Your task to perform on an android device: In the fernsnpetals app, click on the delicate love 6 pink roses bunch to gift a pink roses bunch along with a card with the following birthday message: "Happy birthday, my friend. May you have all the joy your heart can hold, all the smiles a day can bring, and all the blessings a life can unfold".
Image 0: 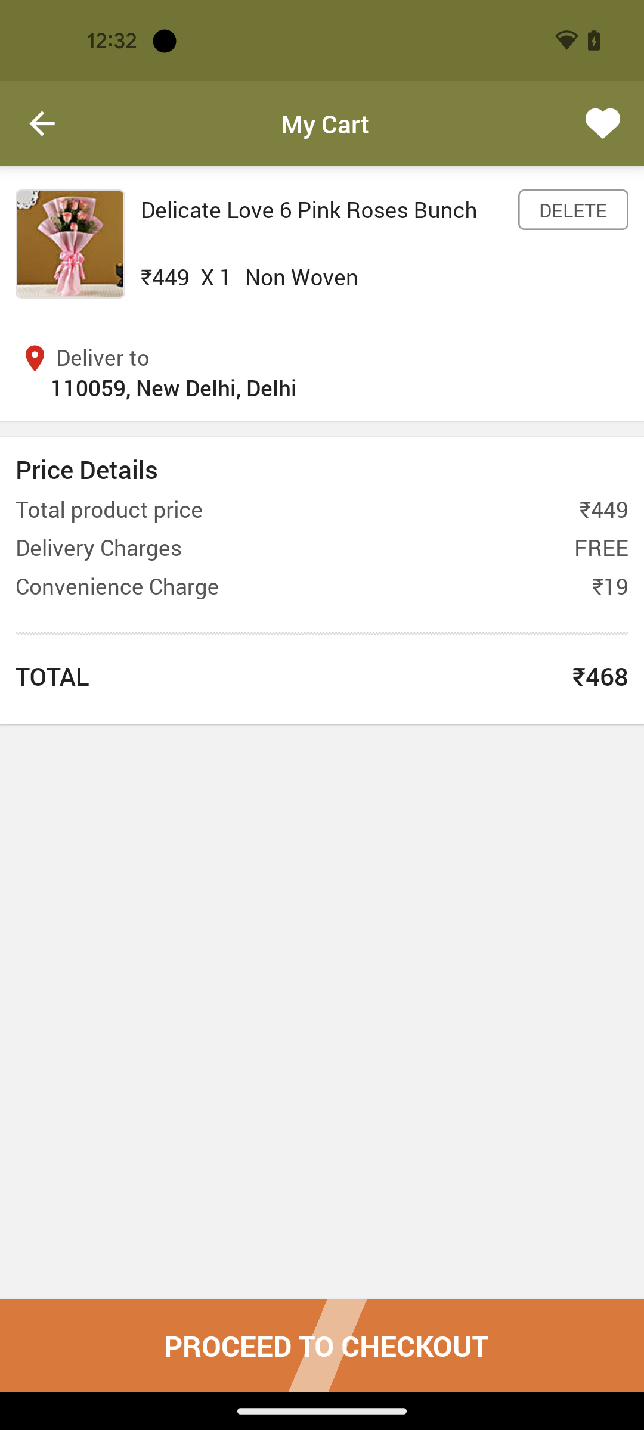
Click on the delicate love 6 pink roses bunch.
Step 0: click (431, 226)
Image 1: 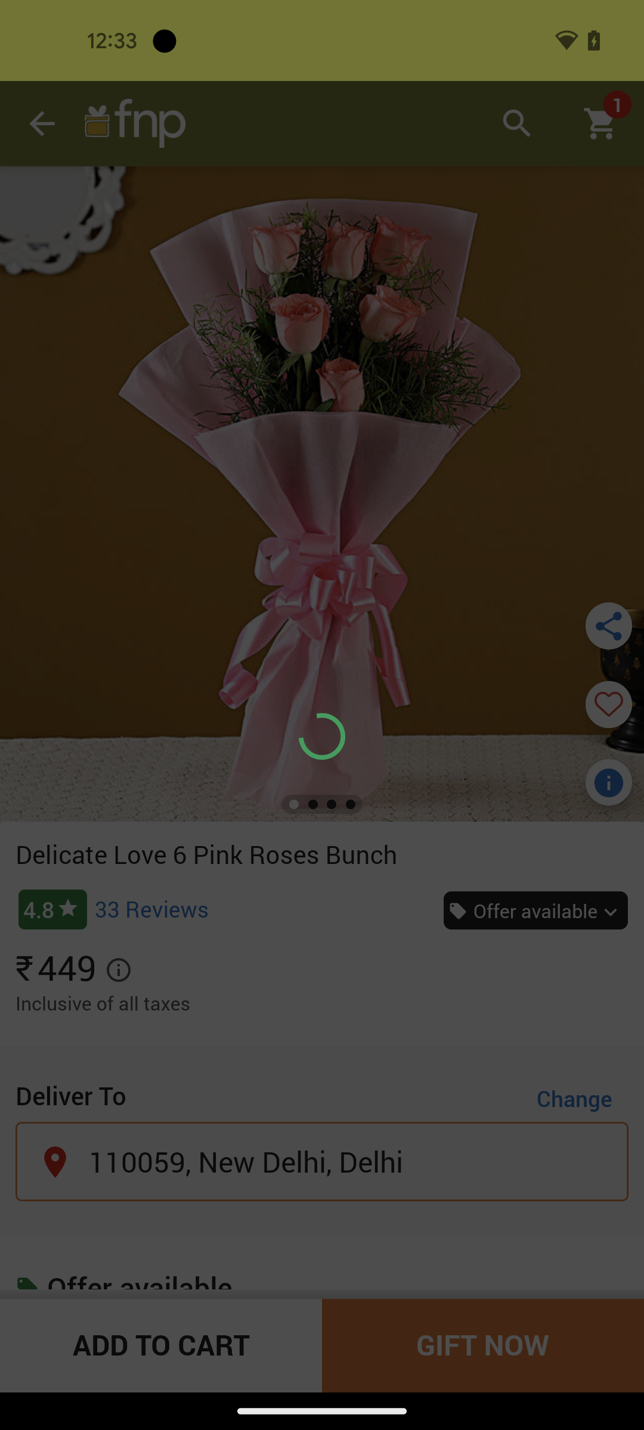
Click on the delicate love 6 pink roses bunch.
Step 1: wait
Image 2: 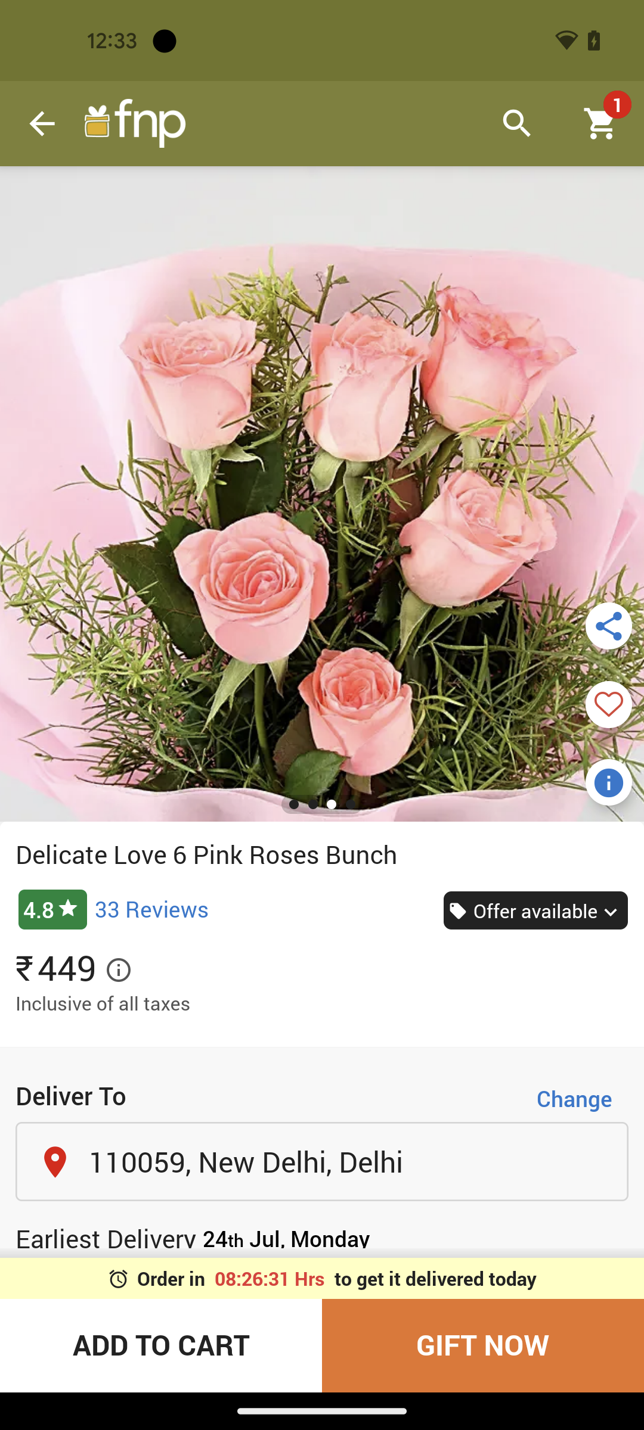
Click on the gift now button at the bottom of the screen.
Step 2: click (483, 1345)
Image 3: 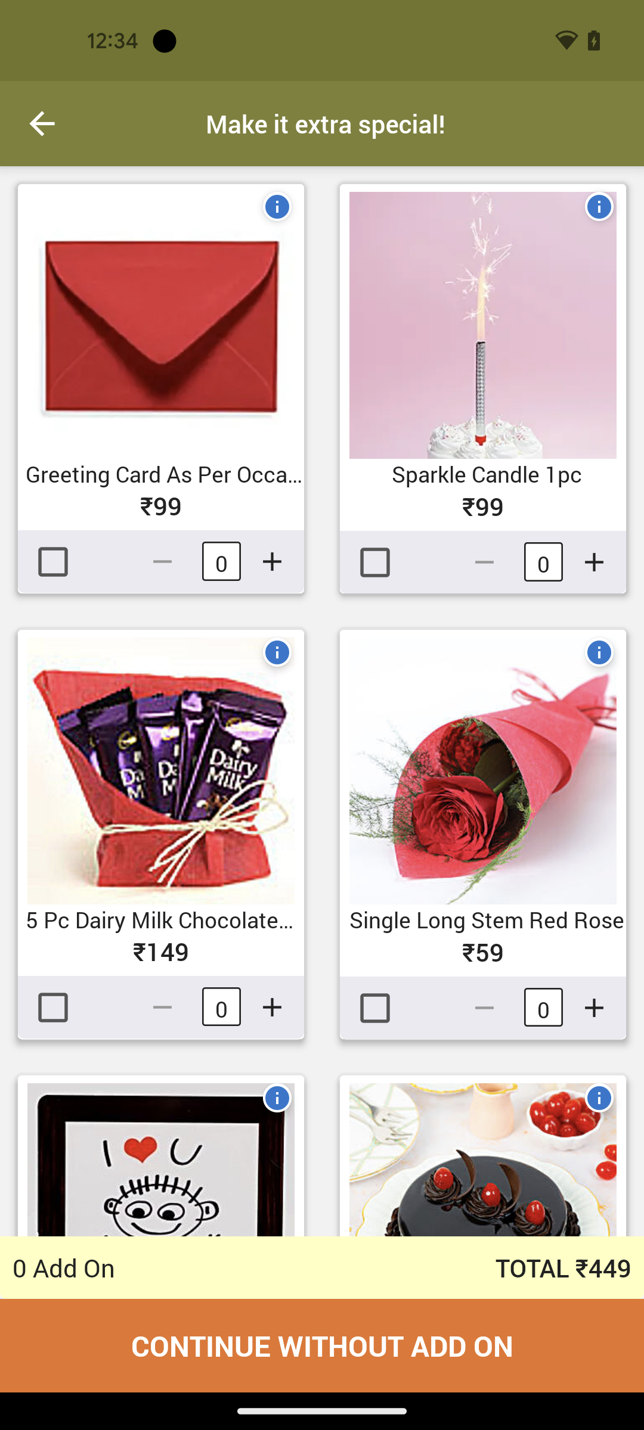
Click on the continue without add on. 
Step 3: click (391, 1345)
Image 4: 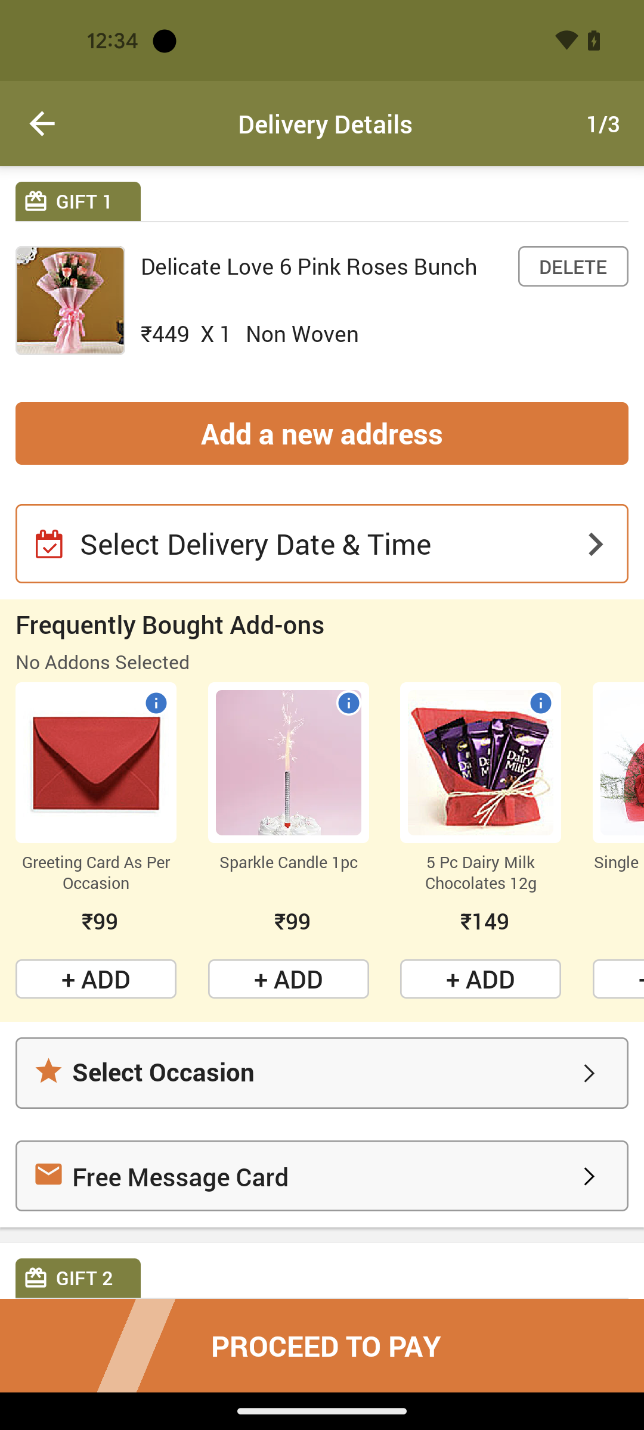
Click on the free message card tab at the bottom of the screen.
Step 4: click (351, 1204)
Image 5: 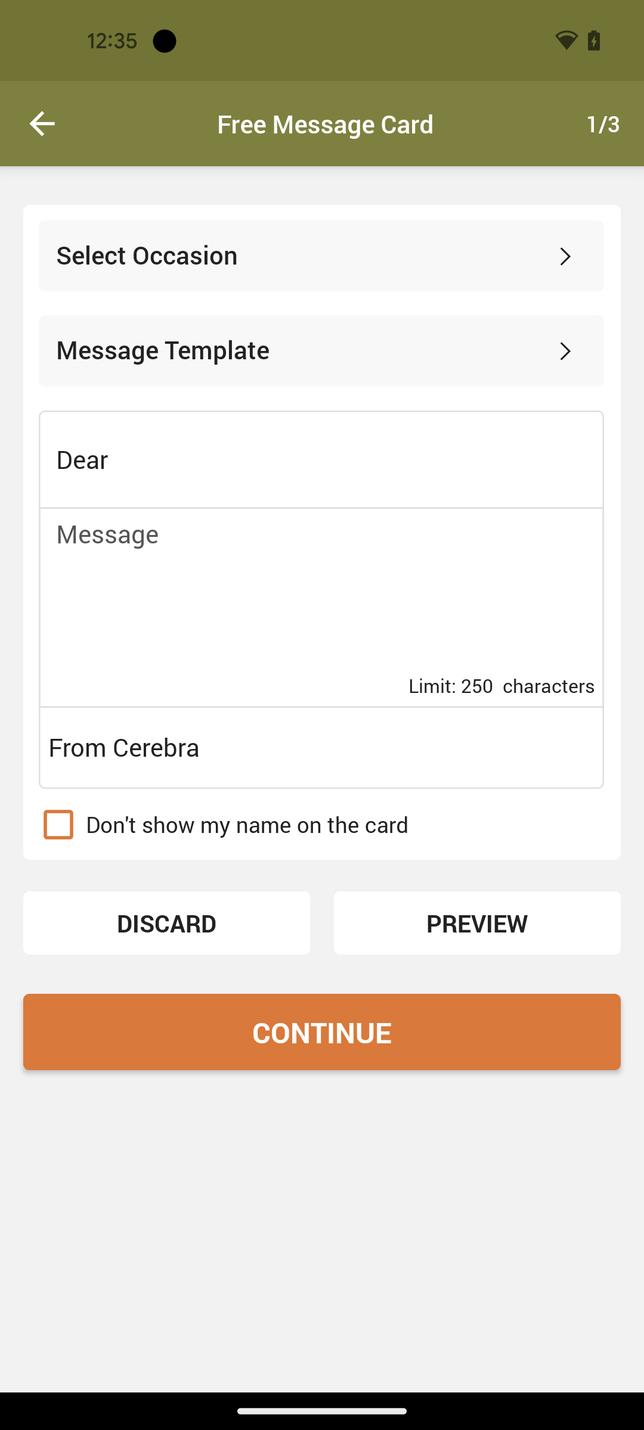
Click on the select occasion tab.
Step 5: click (575, 275)
Image 6: 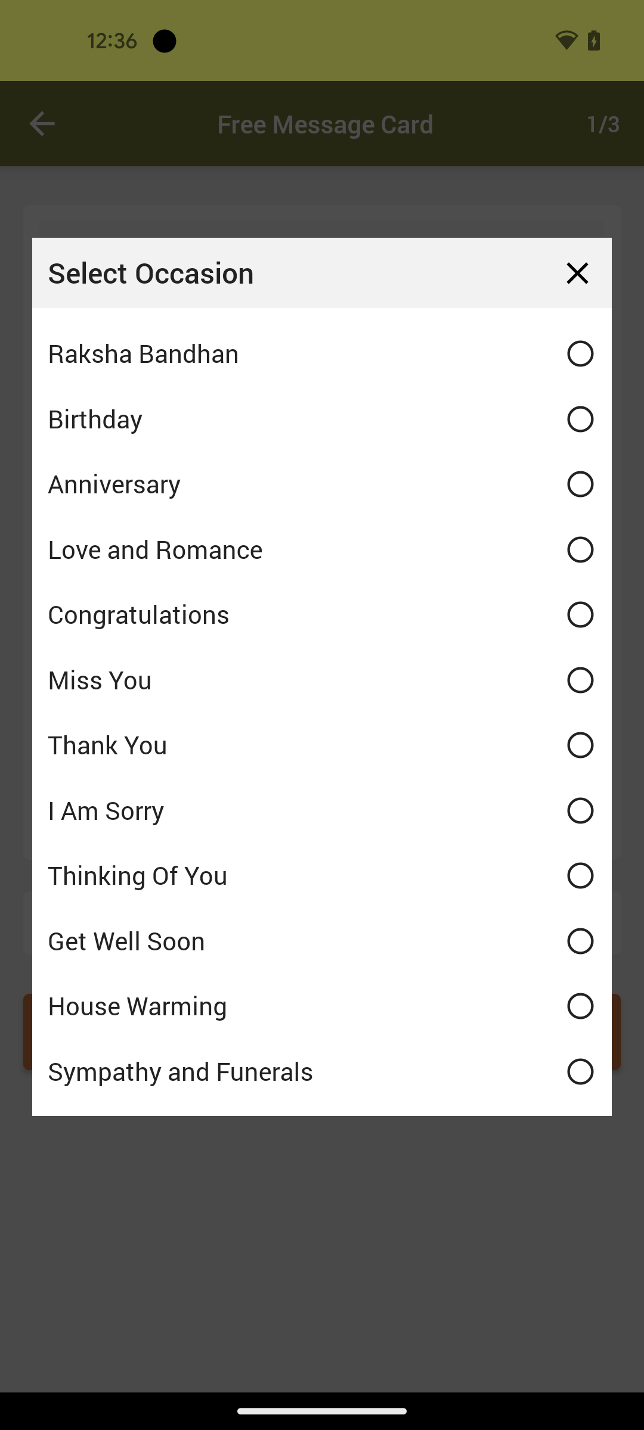
Select birthday from the options.
Step 6: click (575, 415)
Image 7: 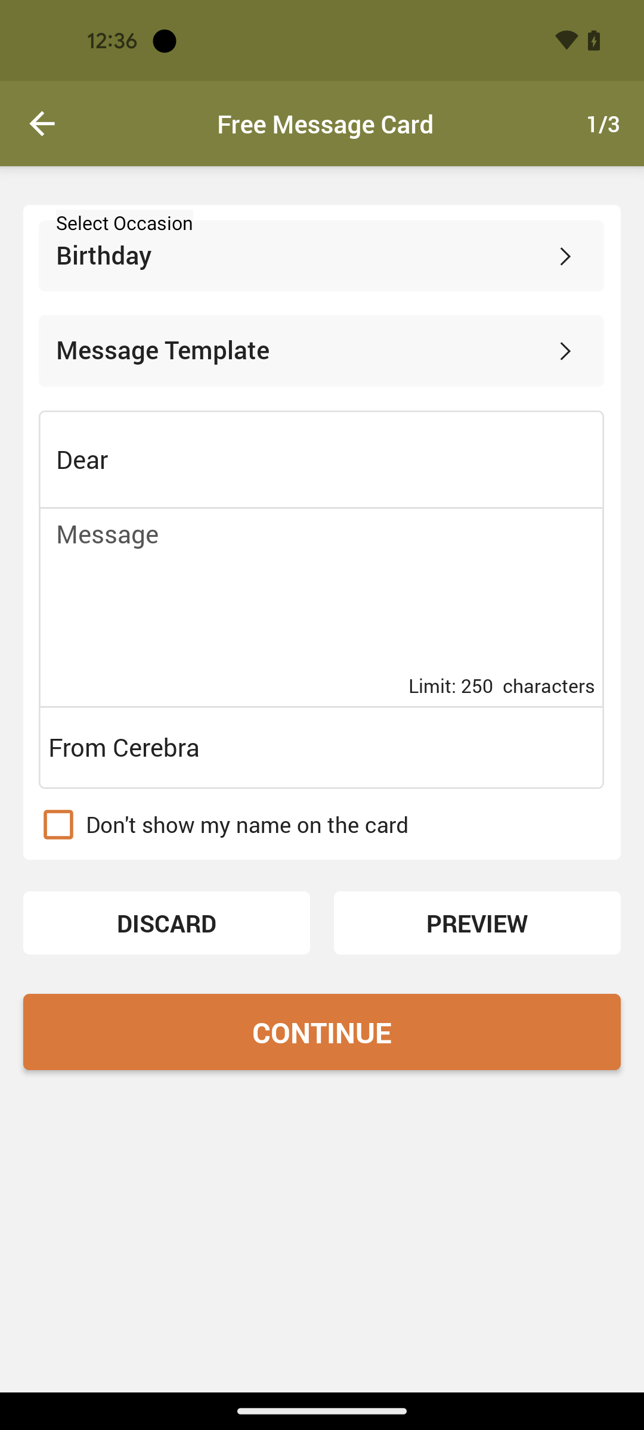
Click on the Dear tab and type abc.
Step 7: click (322, 442)
Image 8: 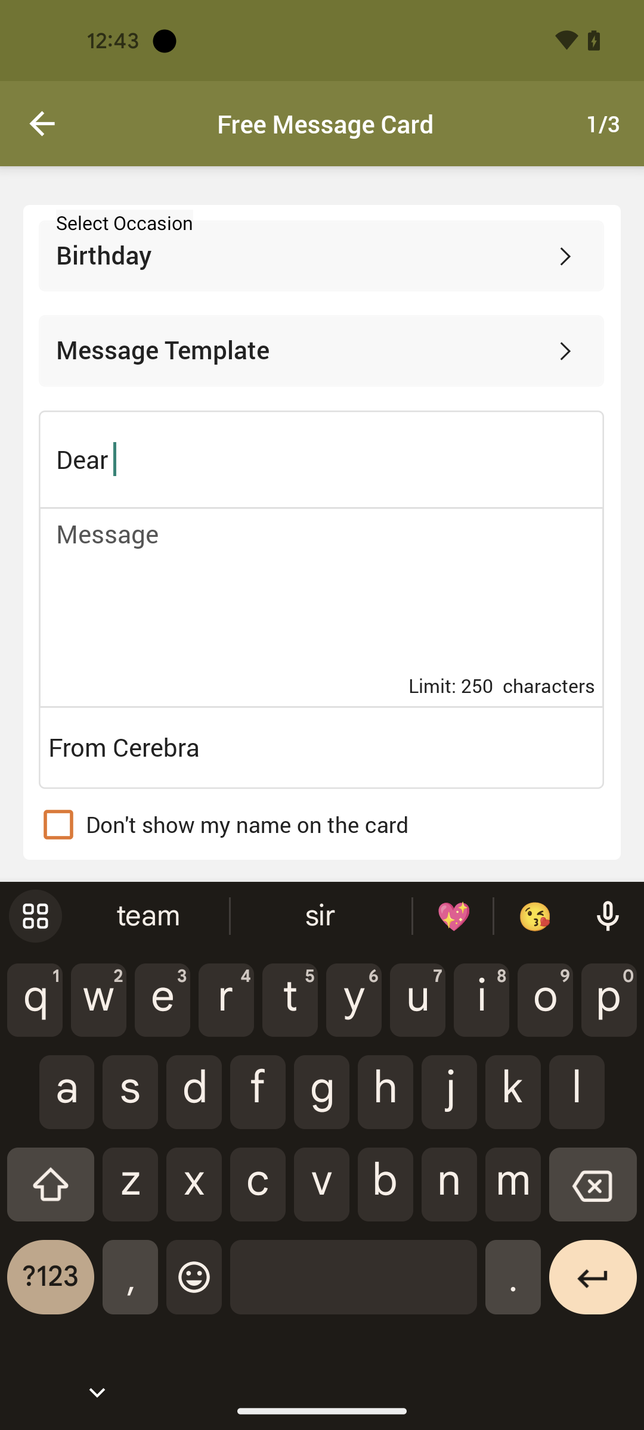
Click on the Dear tab and type abc.
Step 8: type "abc"
Image 9: 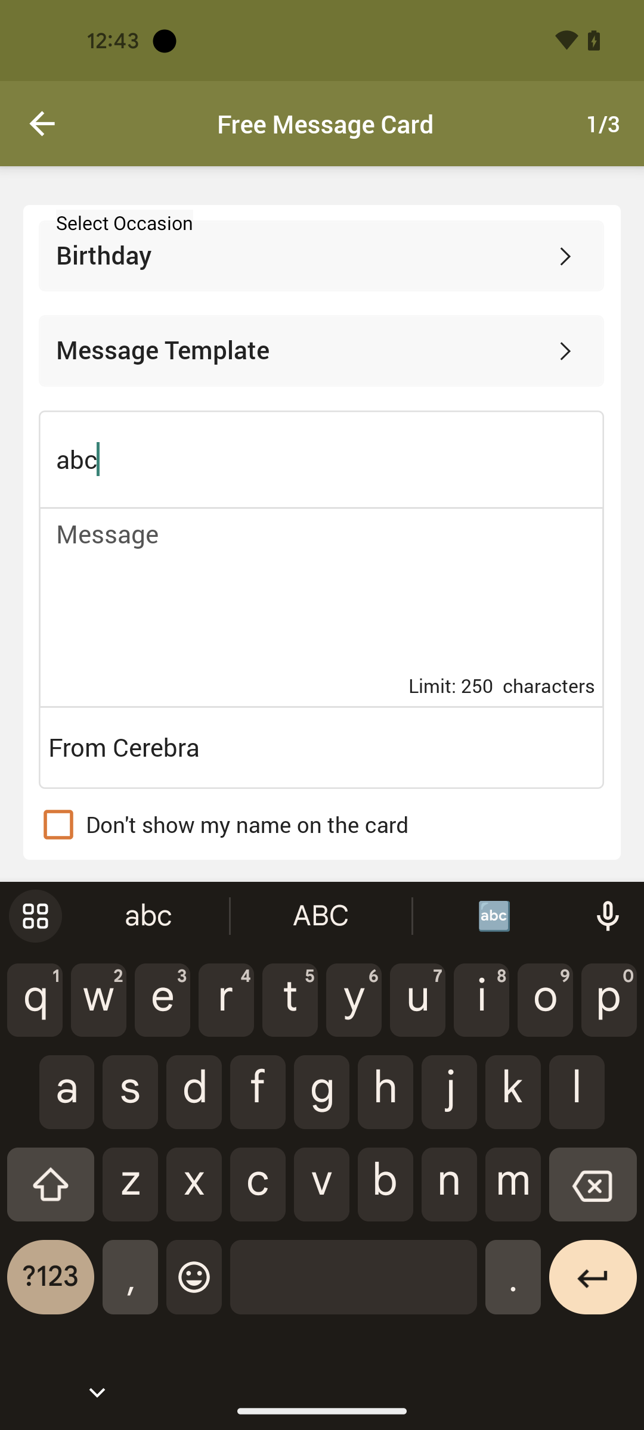
Click on the message section and add the following message : " Happy birthday, my friend. May you have all the joy your heart can hold, all the smiles a day can bring, and all the blessings a life can unfold".
Step 9: type "Happy birthday, my friend. May you have all the joy your heart can hold, all the smiles a day can bring, and all the blessings a life can unfold"."
Image 10: 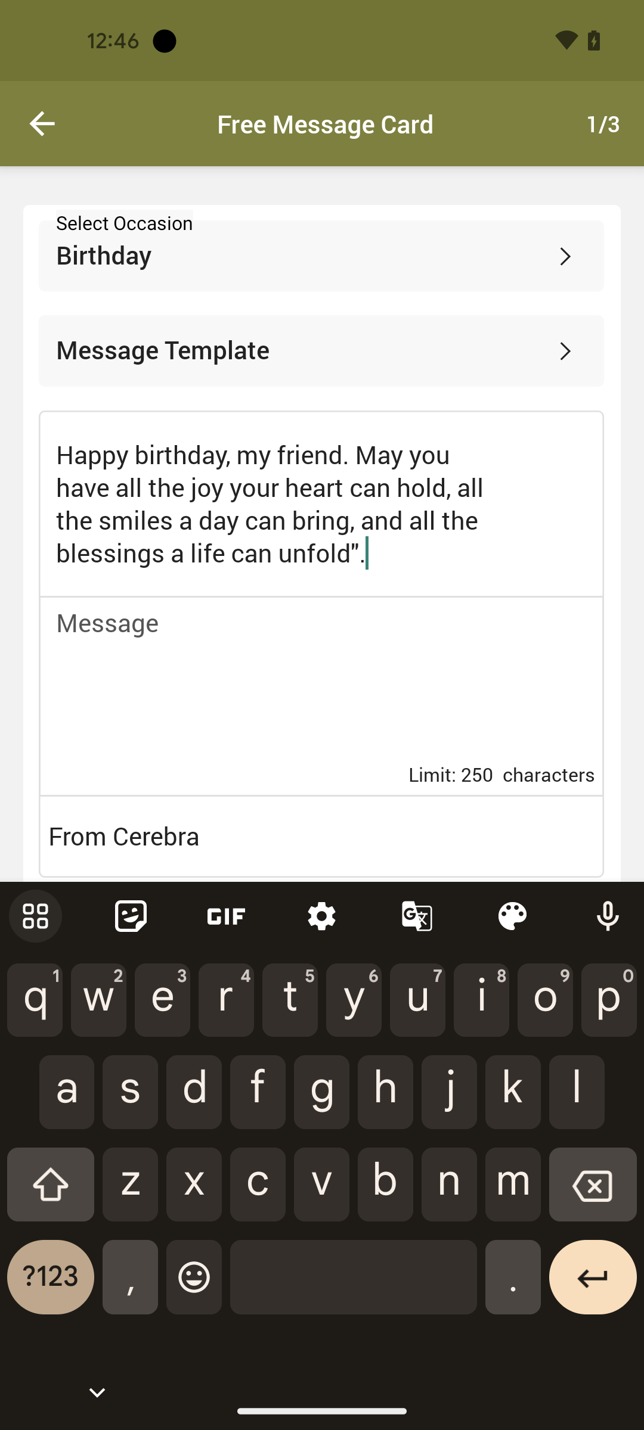
Click on the down button of the virtual keyboard .
Step 10: click (97, 1392)
Image 11: 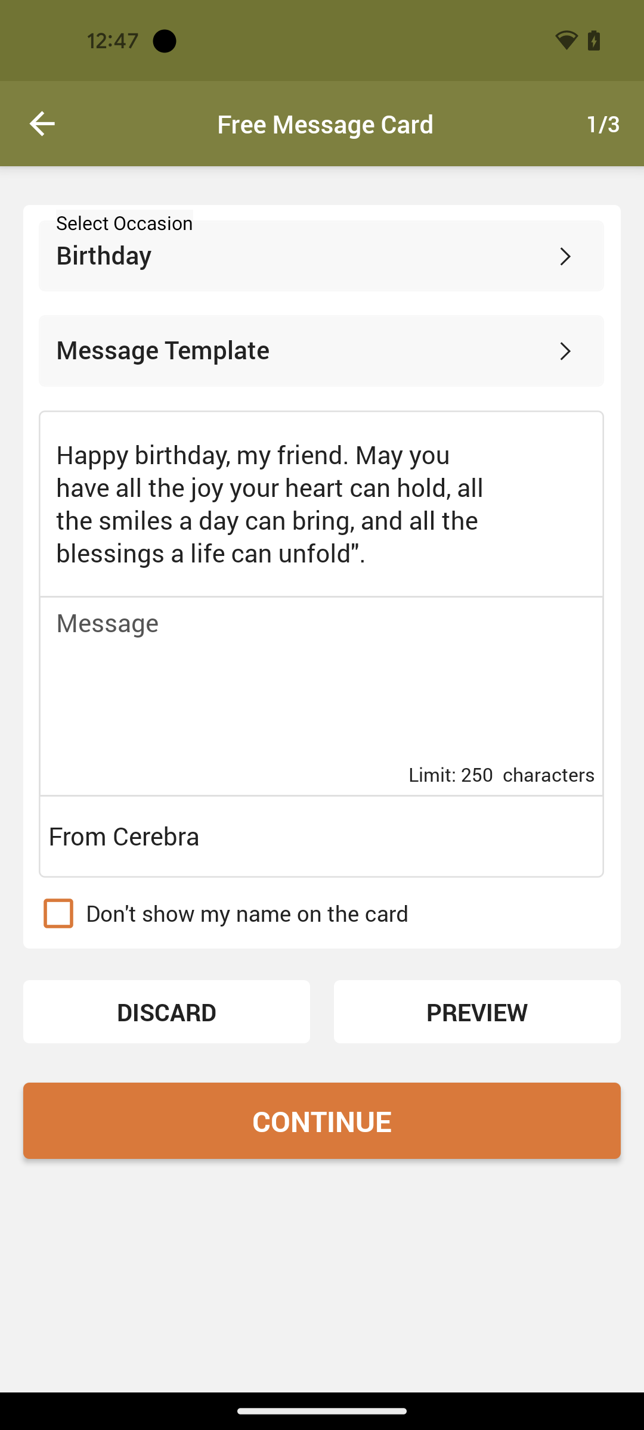
Click on the continue button.
Step 11: click (322, 1121)